Your task to perform on an android device: I want to check my cart on the Amazon app before making a purchase to make sure all the information is accurate.
Image 0: 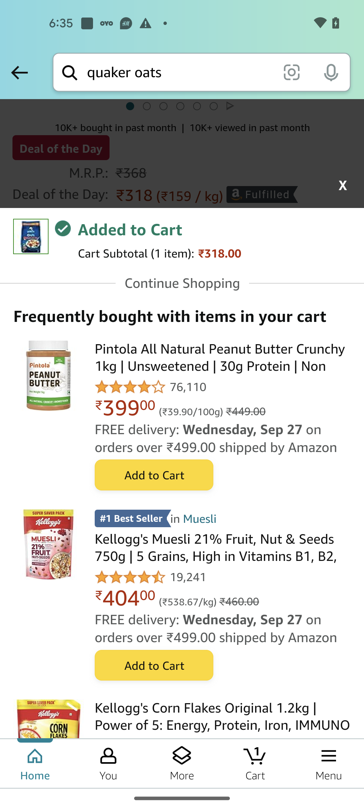
Go to the Cart tab
Step 0: click (255, 763)
Image 1: 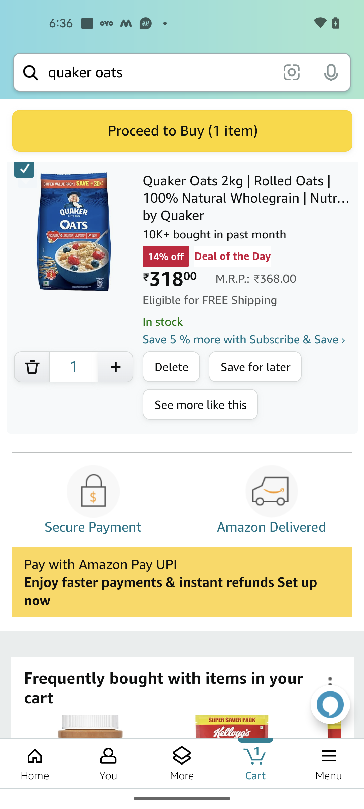
Swipe down
Step 1: scroll up